Your task to perform on an android device: To experience sound sleep, I want to listen to a sleep meditation sound in the Heartfulness app.
Image 0: 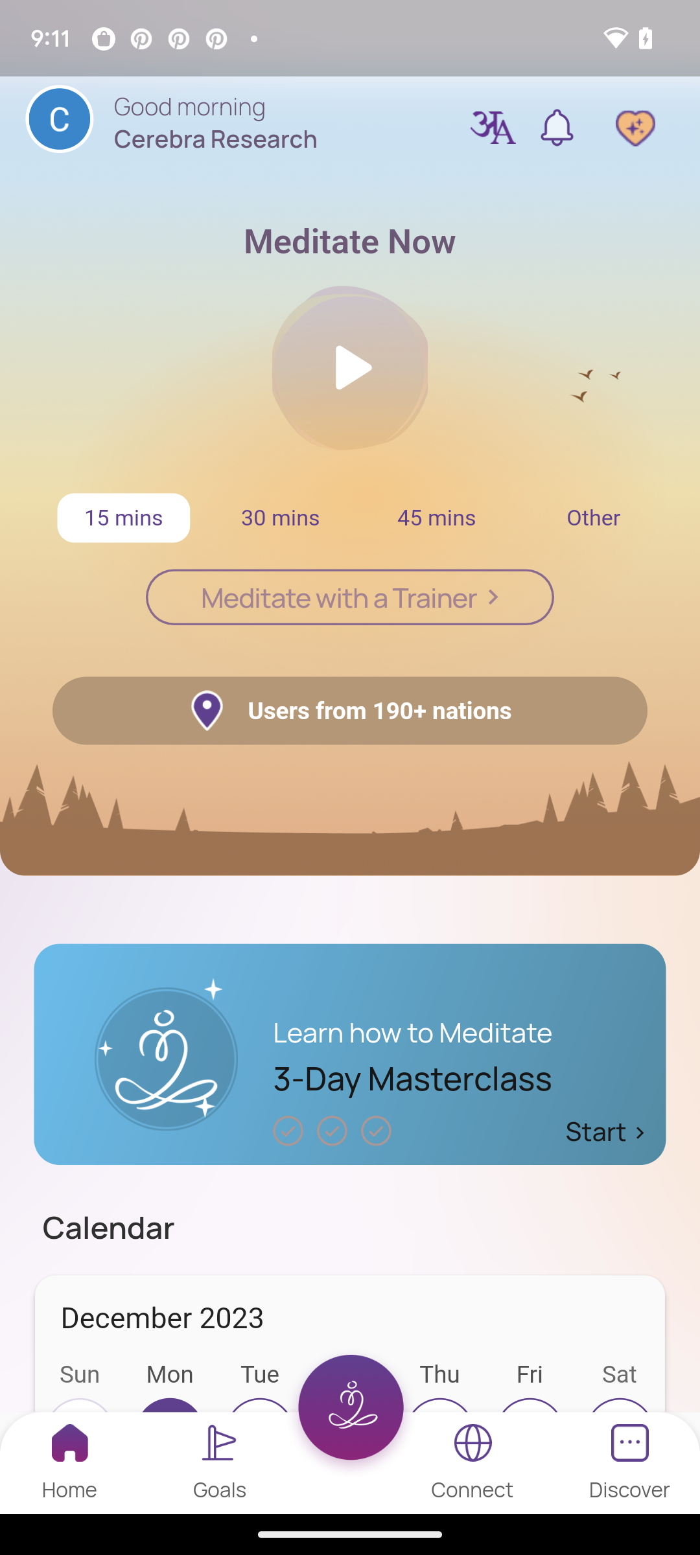
Click on the discover button.
Step 0: click (630, 1463)
Image 1: 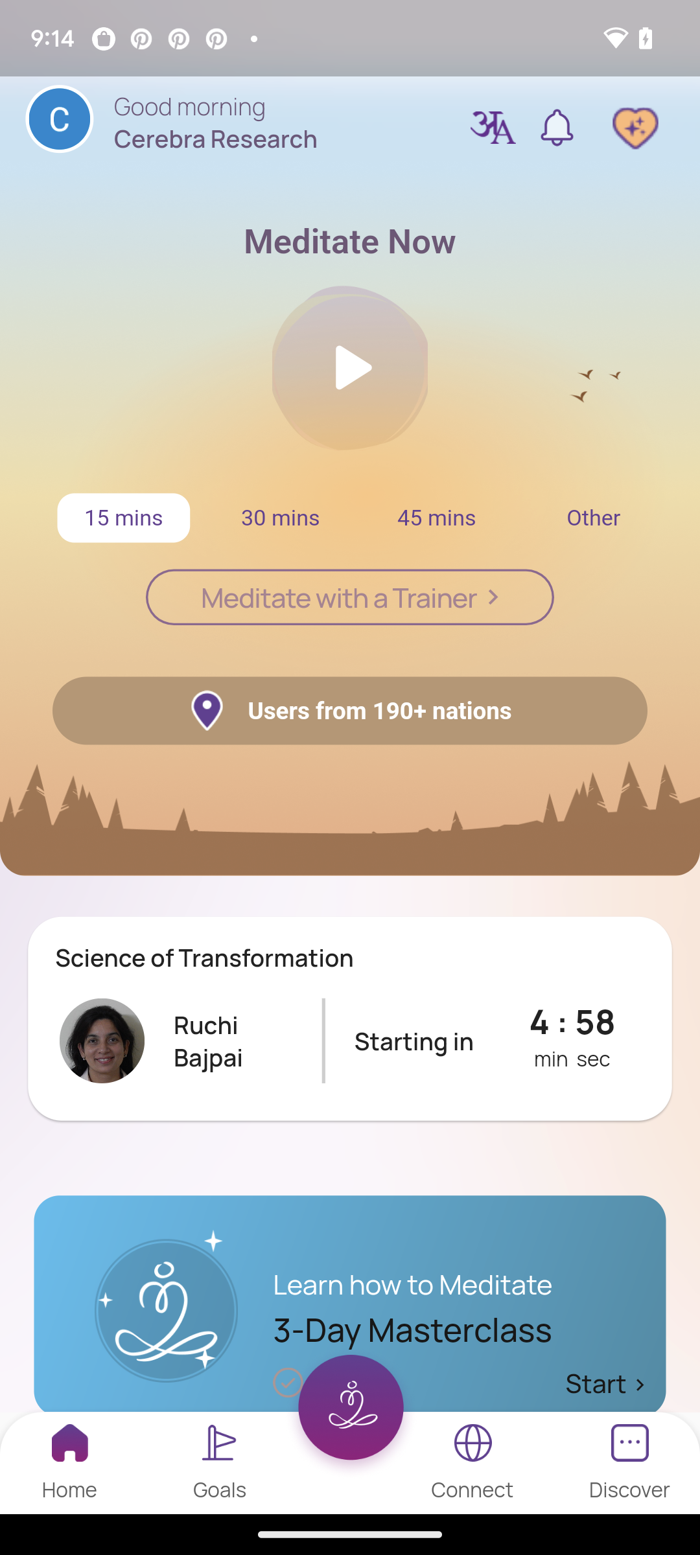
Click on the discover button.
Step 1: wait
Image 2: 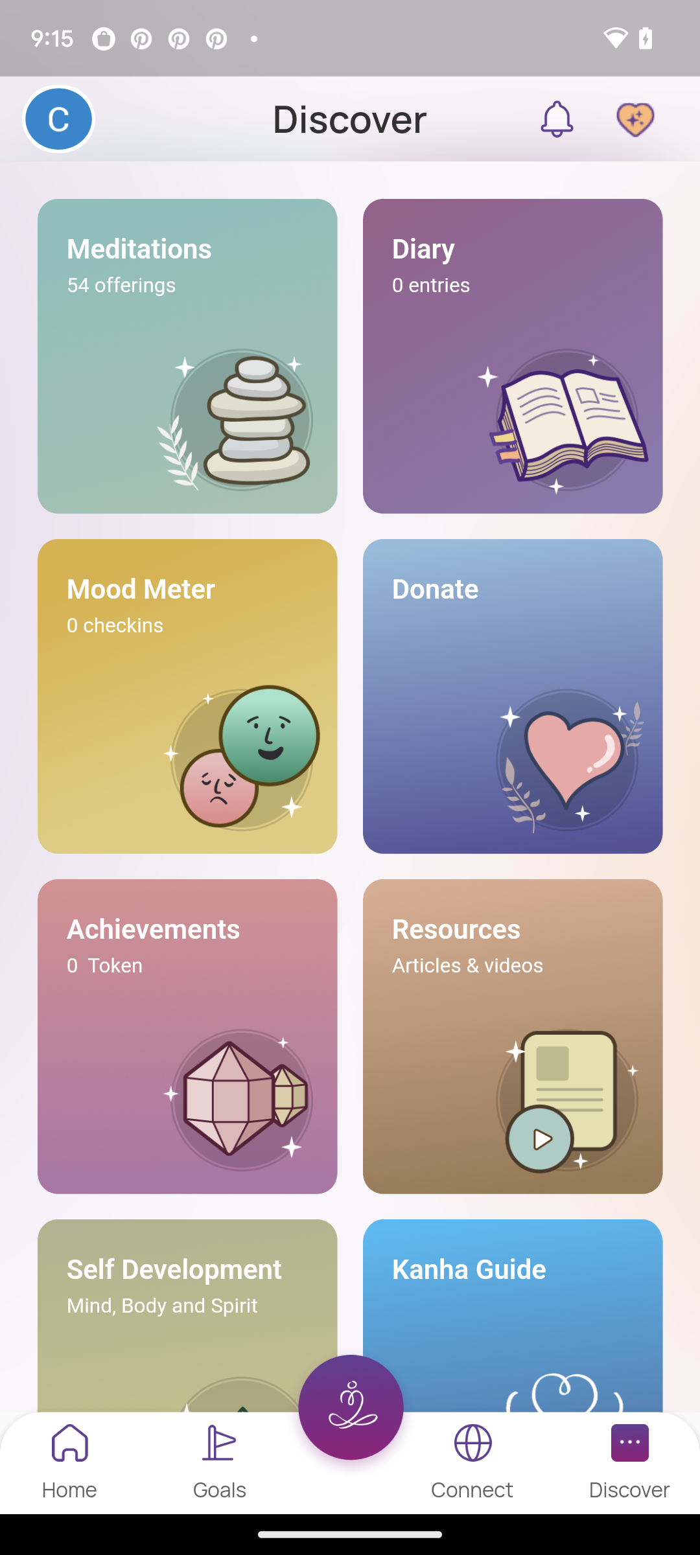
Click on the meditations button.
Step 2: click (187, 356)
Image 3: 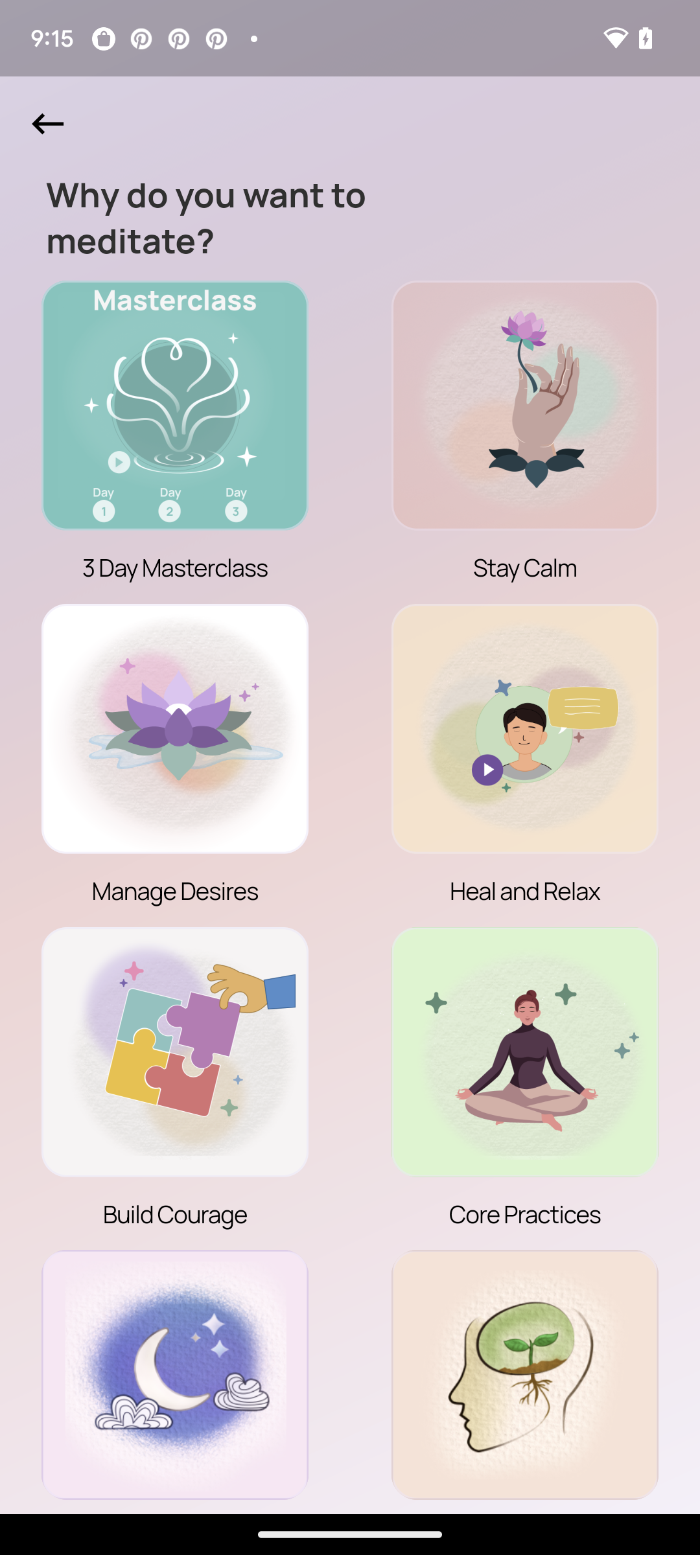
Swipe down to view the options.
Step 3: scroll down
Image 4: 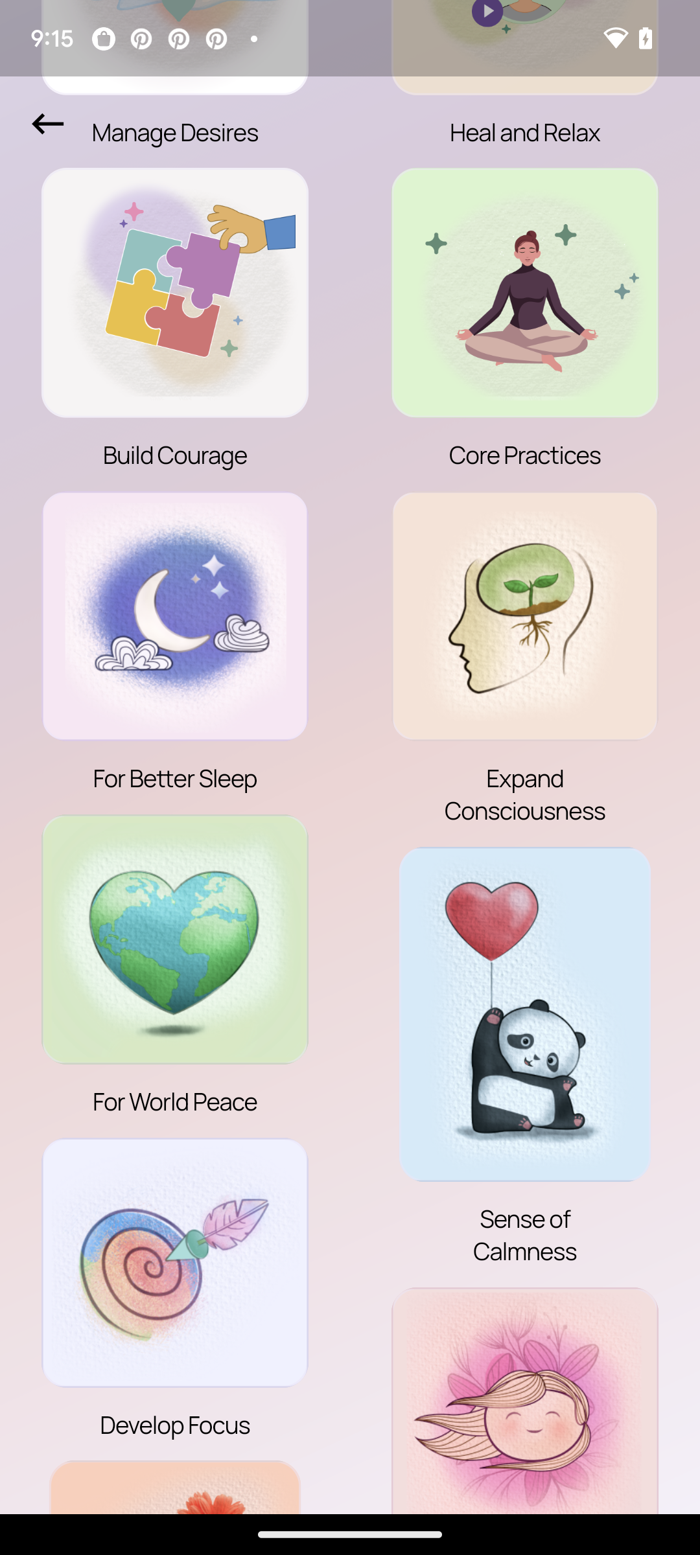
Click on the better sleep option.
Step 4: click (175, 652)